Your task to perform on an android device: I'd like to read this plant's water and moisture tips so it can develop faster.
Image 0: 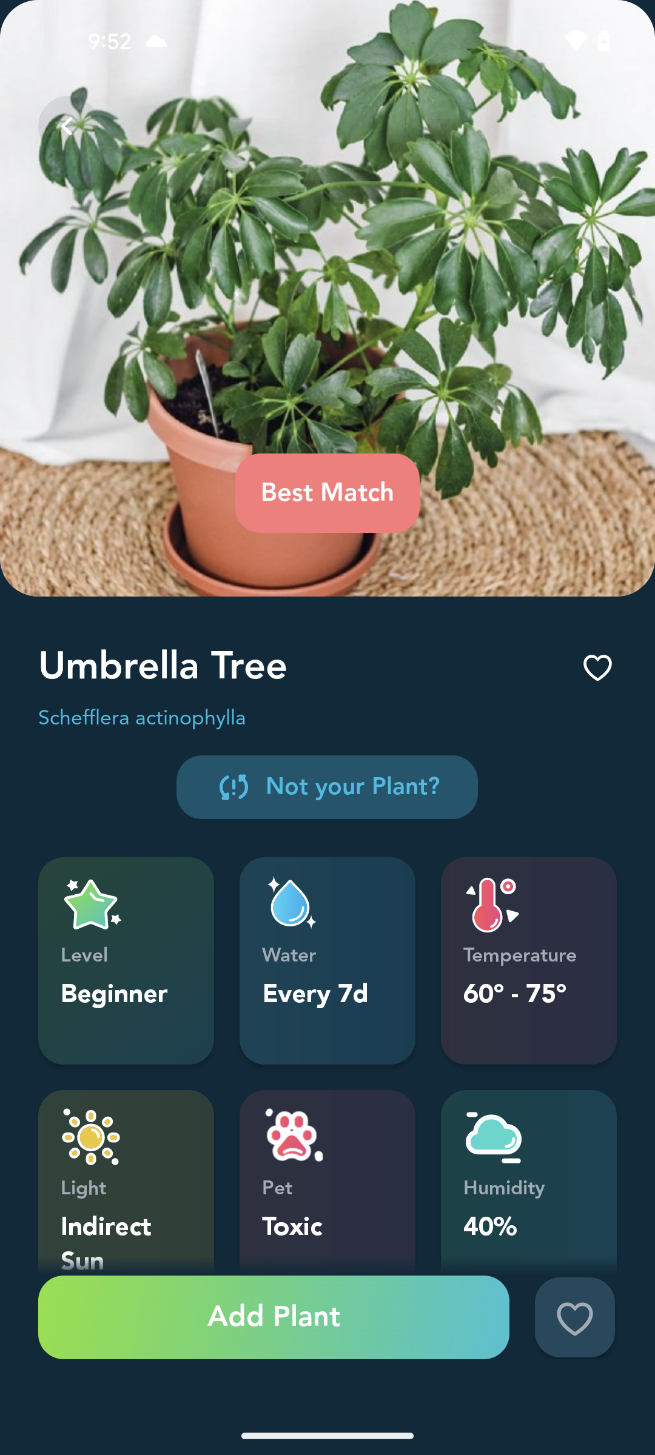
scroll down
Step 0: scroll down
Image 1: 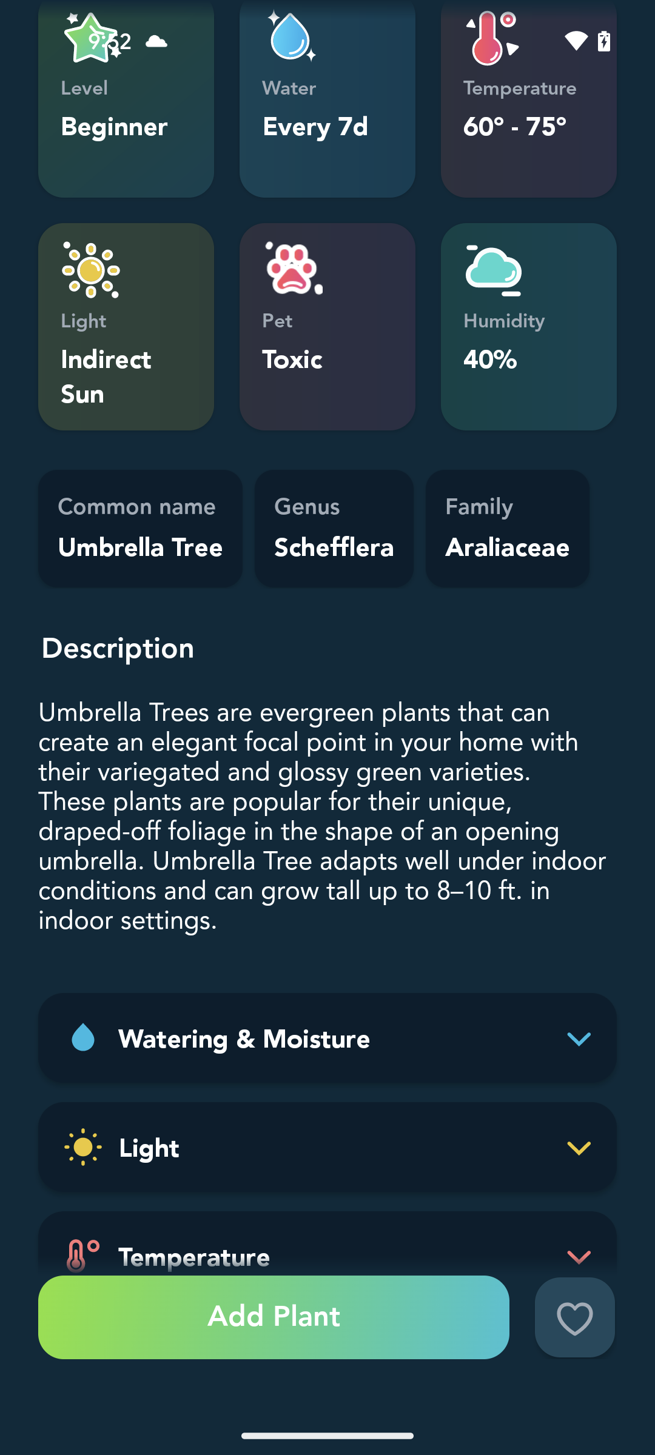
click on Watering & Moisture drop down option
Step 1: click (334, 1038)
Image 2: 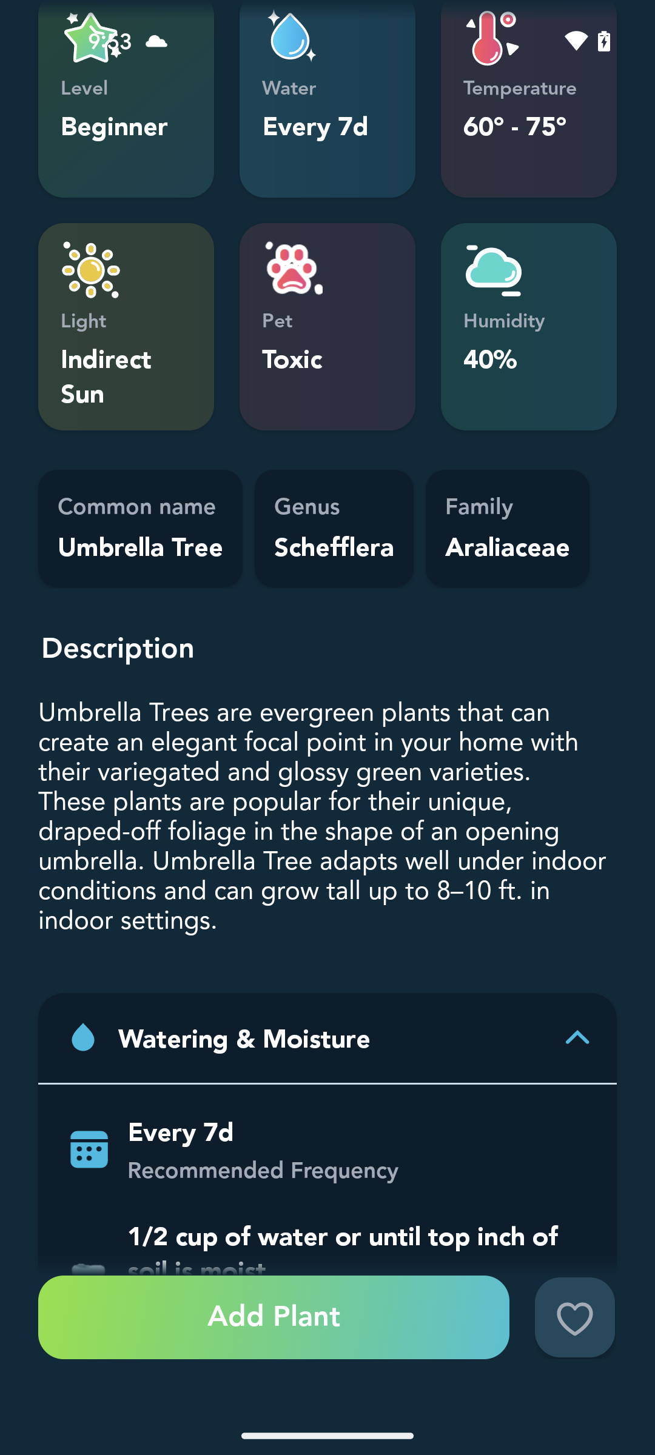
scroll down to read
Step 2: scroll down